Your task to perform on an android device: Play the Nature sound of Rain & Thunder for my meditation on the Insight Timer app.
Image 0: 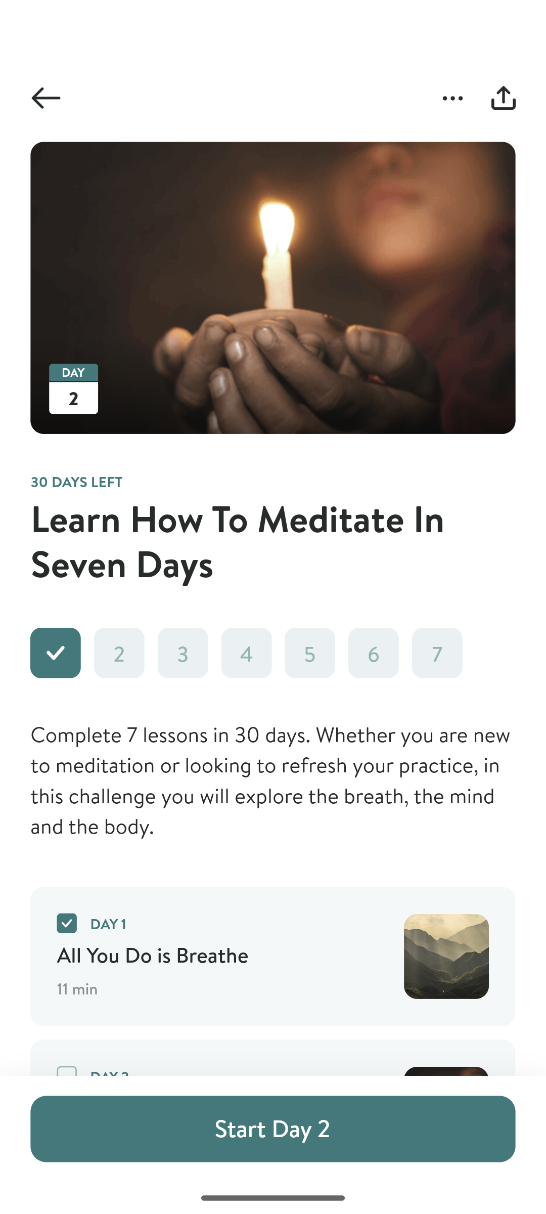
Go back to the home screen of the app.
Step 0: press back button
Image 2: 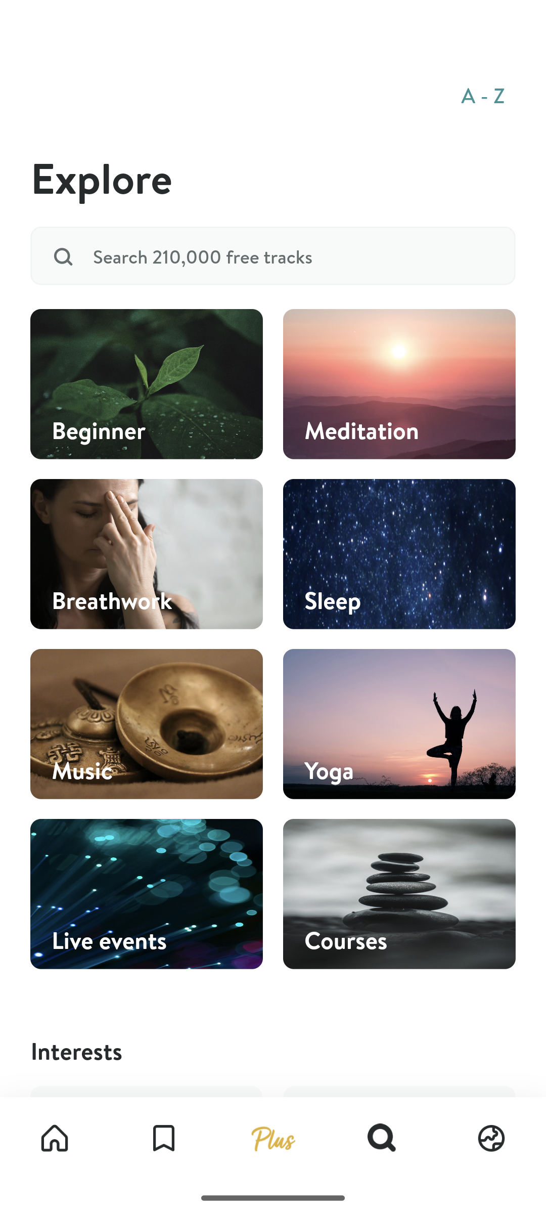
Click on search bar at the top of the screen.
Step 2: click (303, 256)
Image 4: 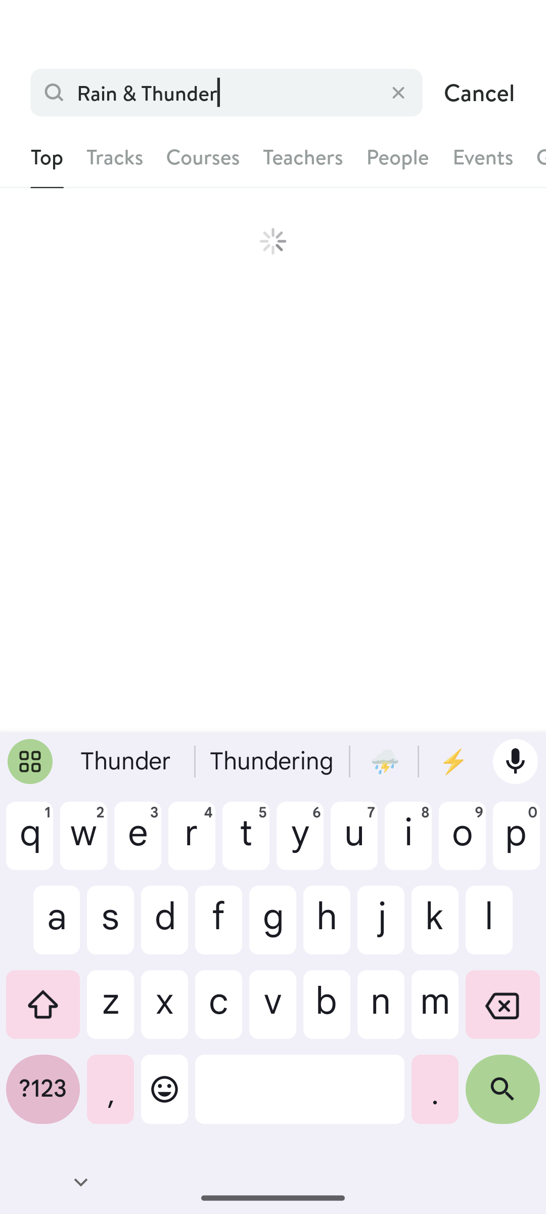
Click on the search button at the bottom-right corner of the screen.
Step 4: click (503, 1097)
Image 5: 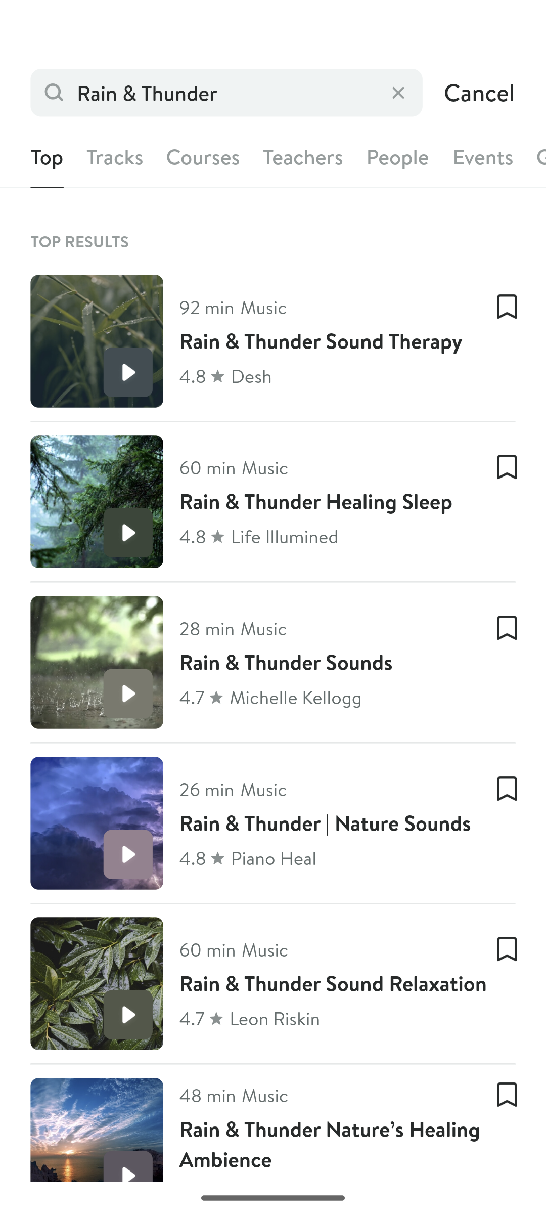
Click on first search result.
Step 5: click (273, 341)
Image 6: 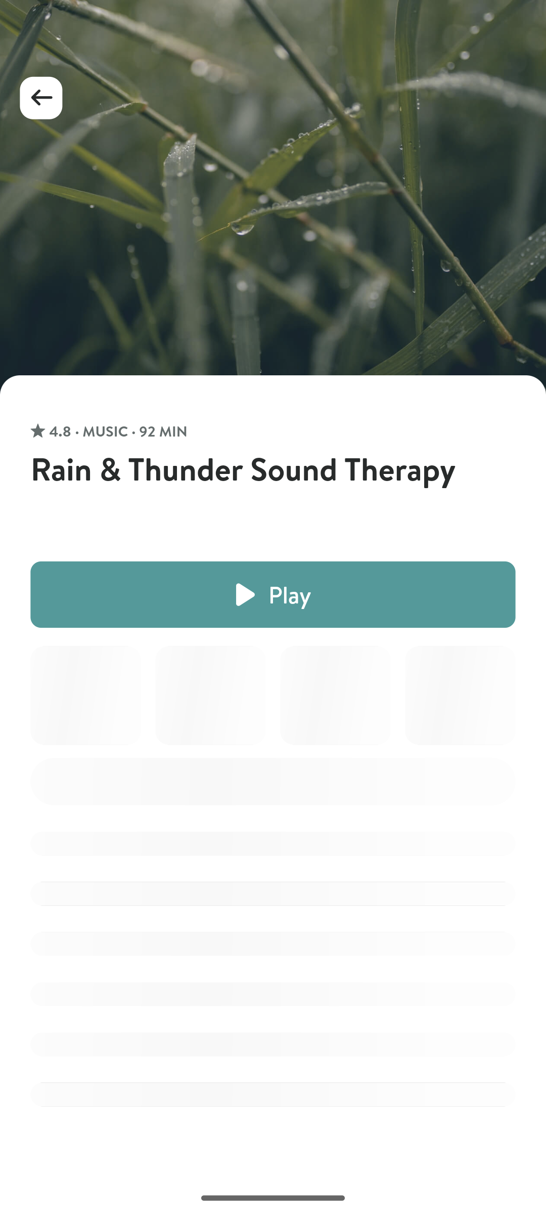
Click on Play tab.
Step 6: click (272, 594)
Image 7: 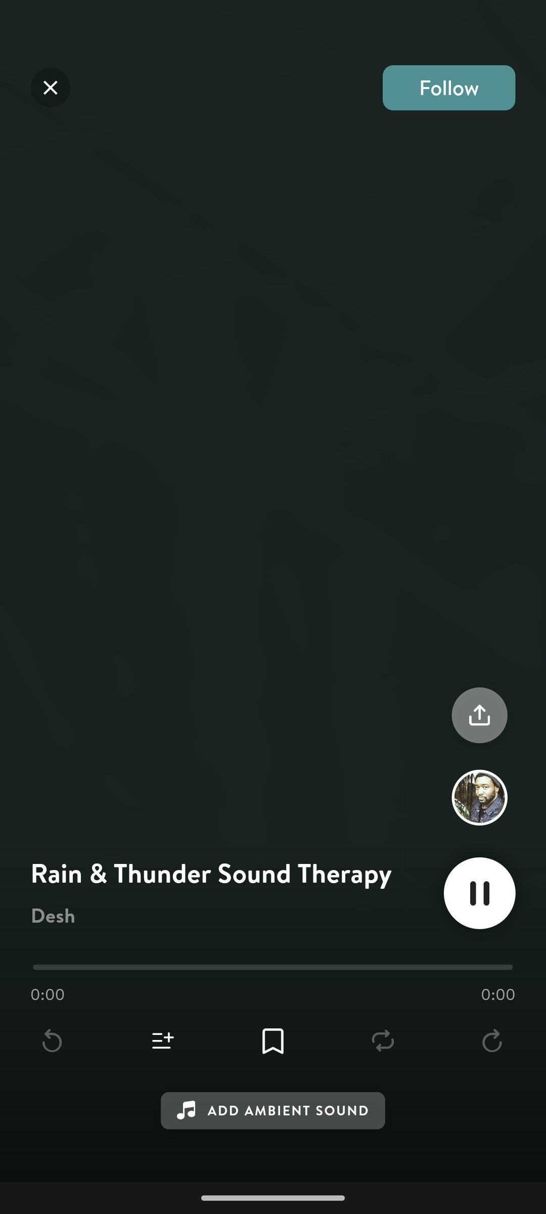
Click on Play tab.
Step 7: wait